Your task to perform on an android device: Move the Rashtrapati bhavan file to the internal storage folder
Image 0: 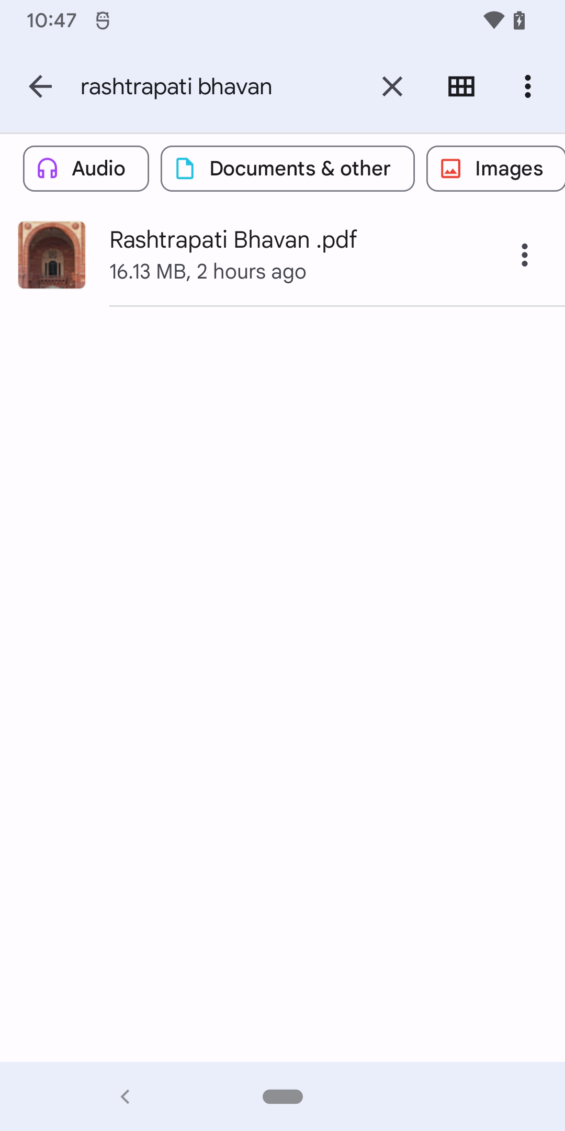
Click on the more options icon at the top right corner of the screen
Step 0: click (530, 86)
Image 1: 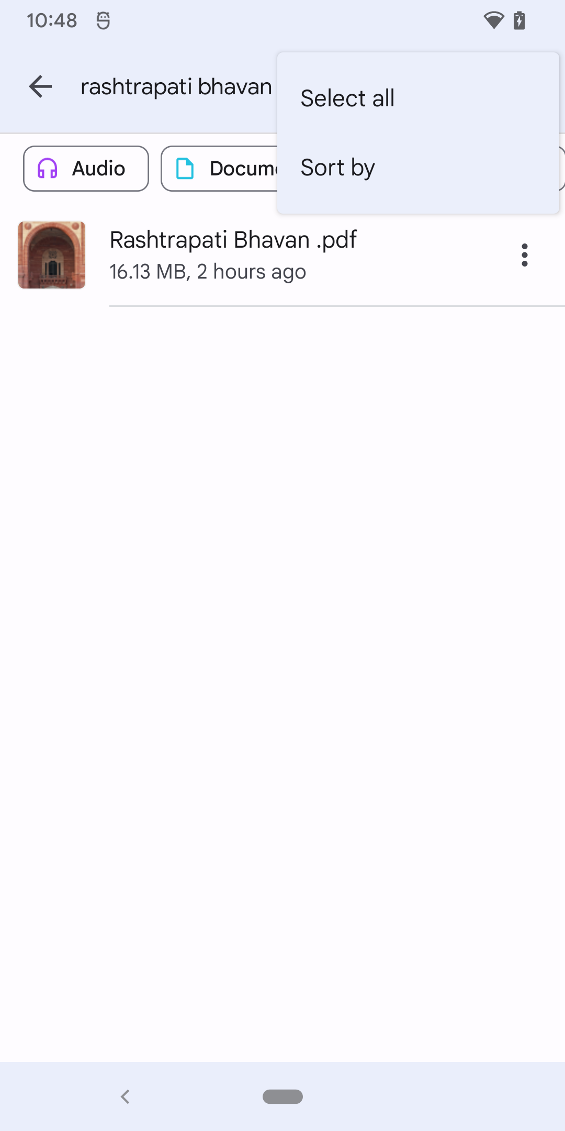
Click on the select all options at the top of the right corner of the screen
Step 1: click (418, 98)
Image 2: 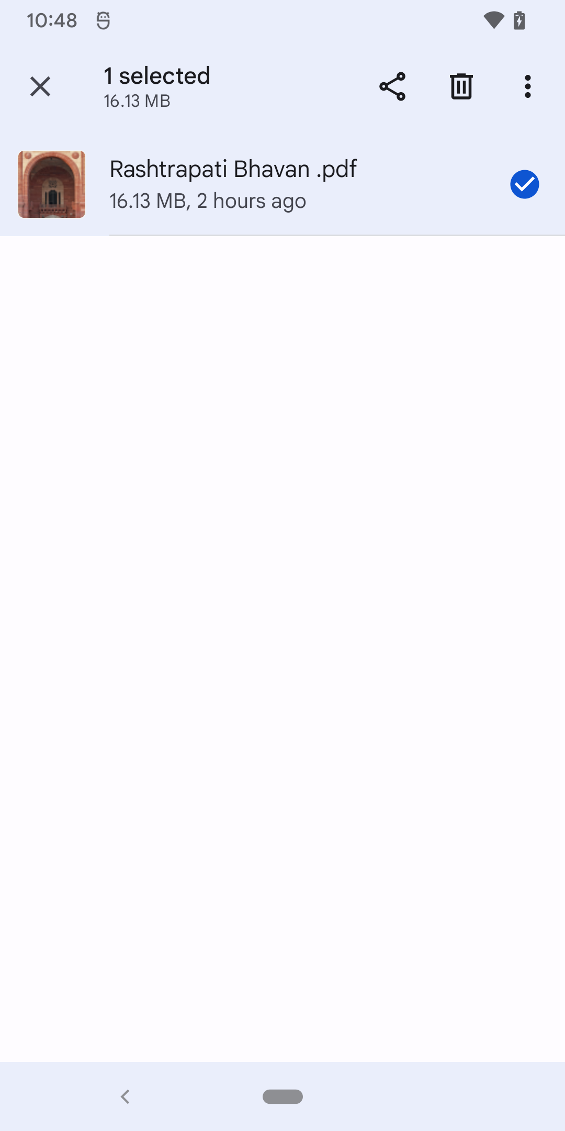
Click on the more options icon at the top right corner of the screen
Step 2: click (530, 86)
Image 3: 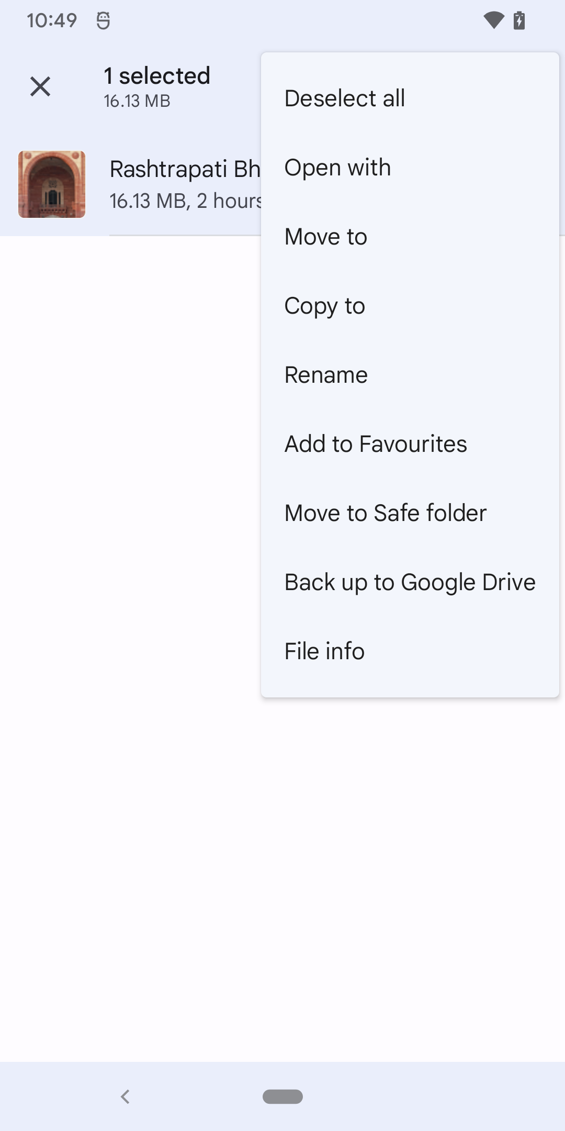
Select move to option
Step 3: click (410, 237)
Image 4: 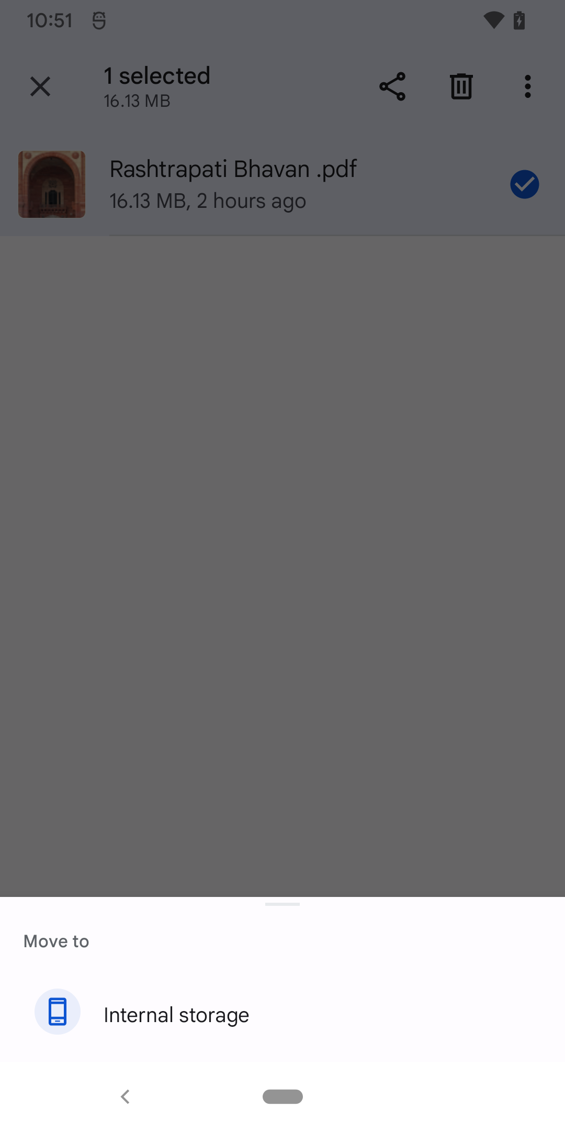
Select the internal storage folder at the left bottom corner of the screen
Step 4: click (57, 1012)